Your task to perform on an android device: Open youtube app, Launch my Jazz music play list and play it in order
Image 0: 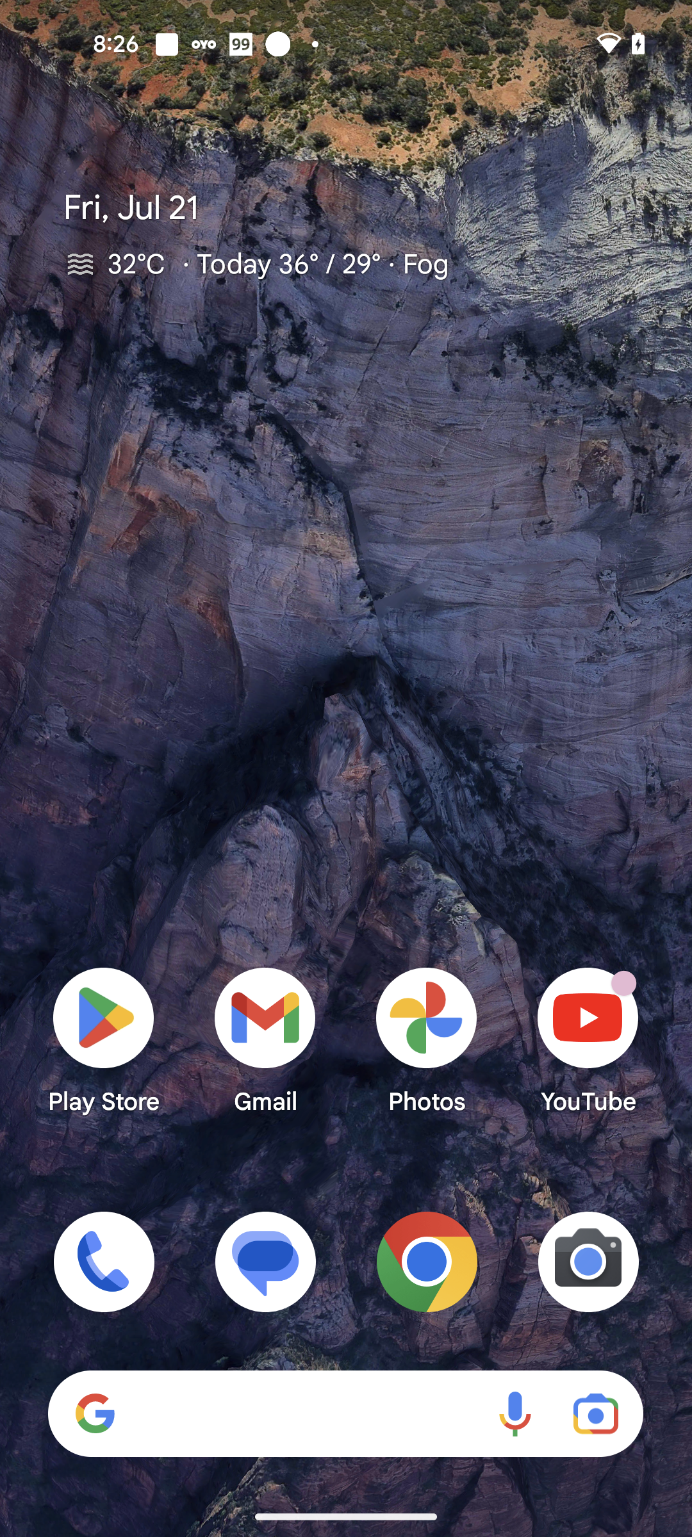
Open youtube app
Step 0: open app "YouTube"
Image 1: 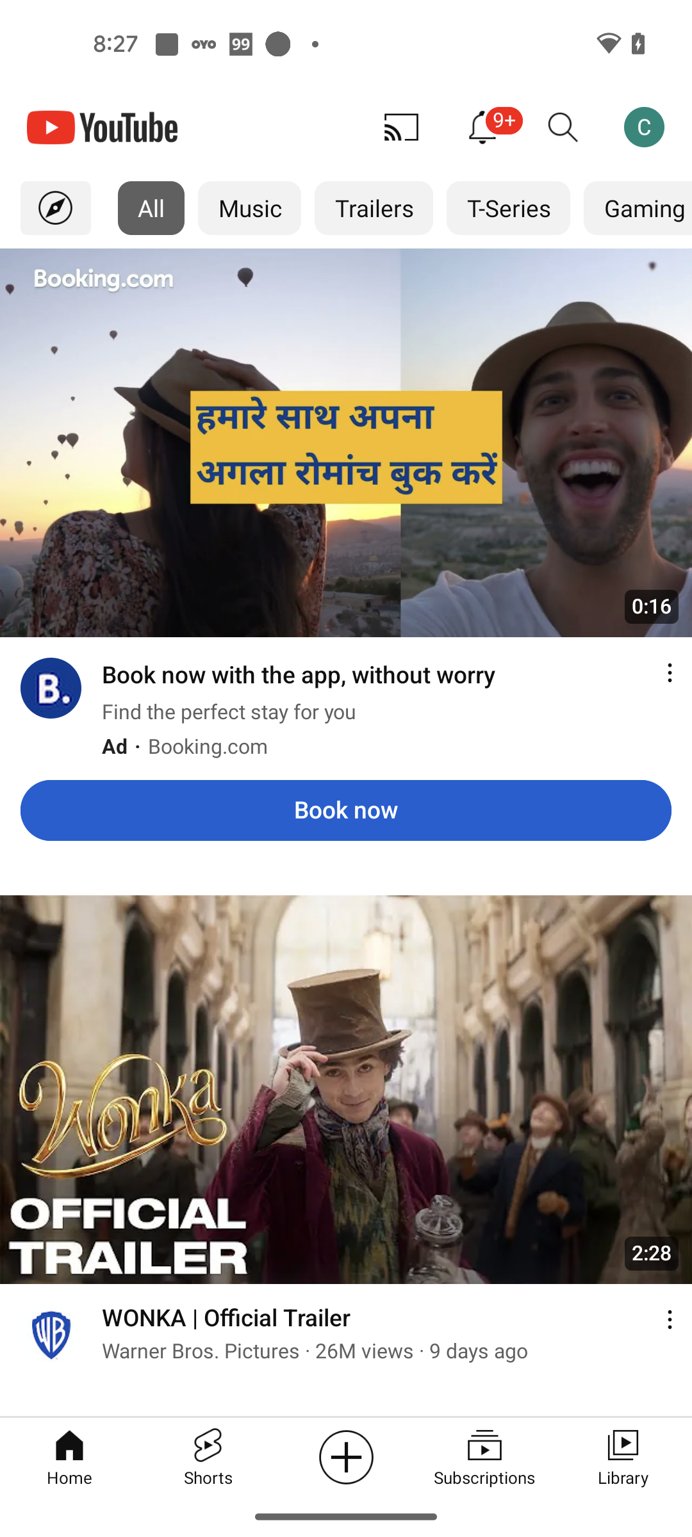
Go to the Library tab
Step 1: click (623, 1456)
Image 2: 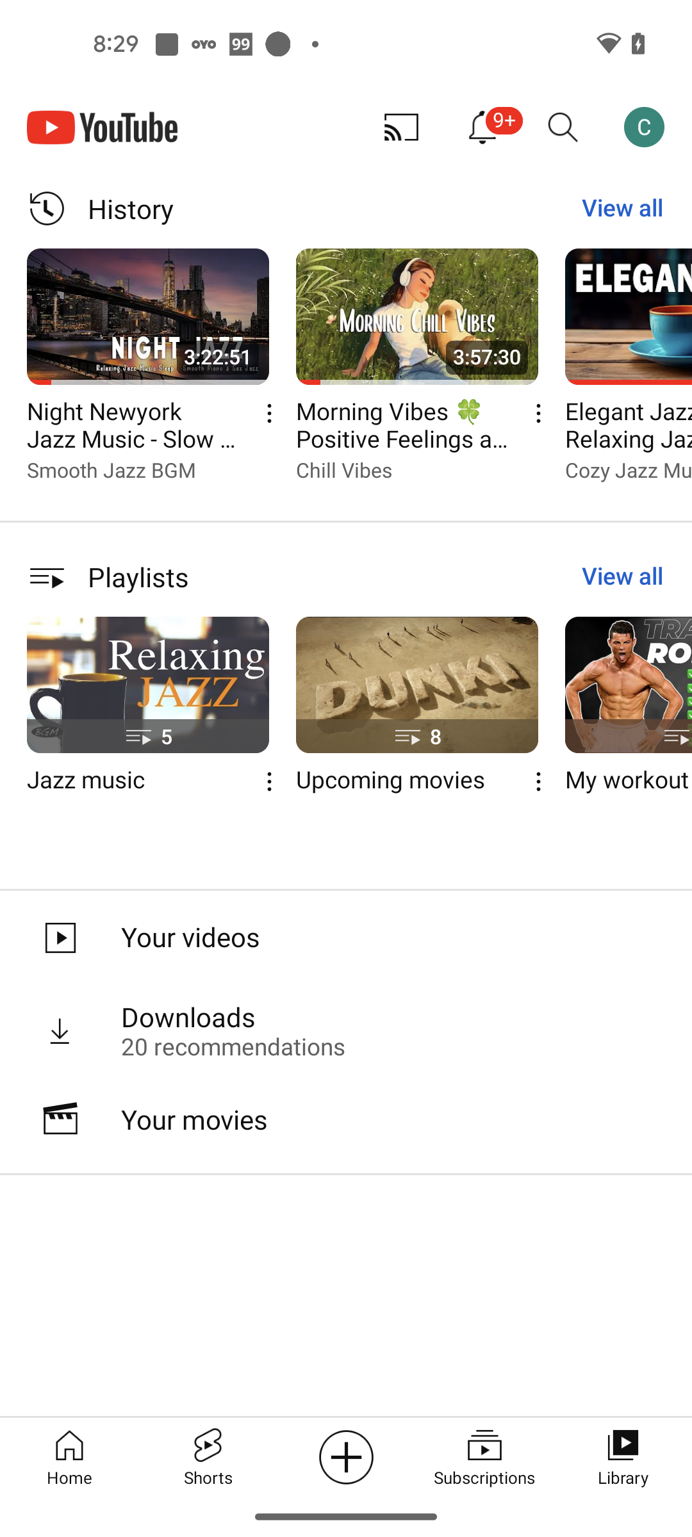
Open the Jazz music playlist
Step 2: click (128, 686)
Image 3: 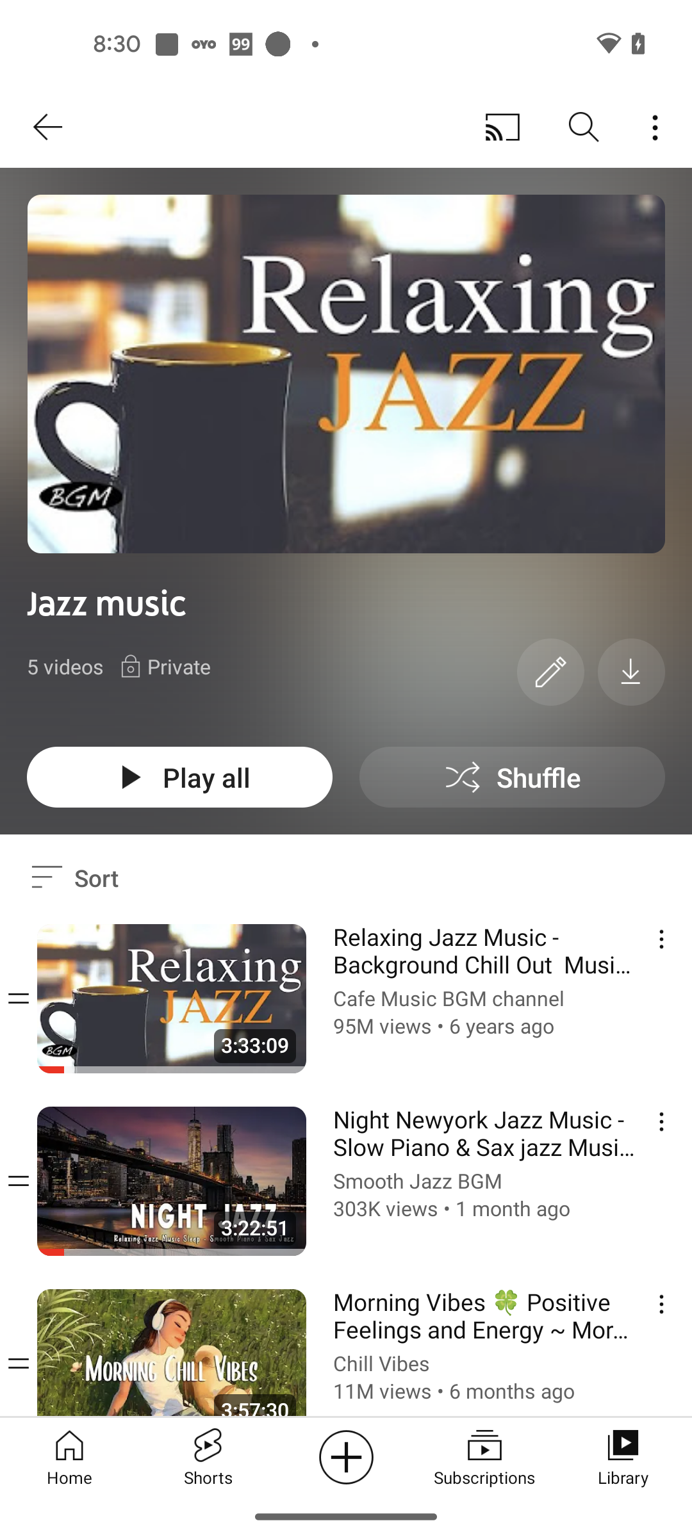
Click on the Play all button
Step 3: click (179, 777)
Image 4: 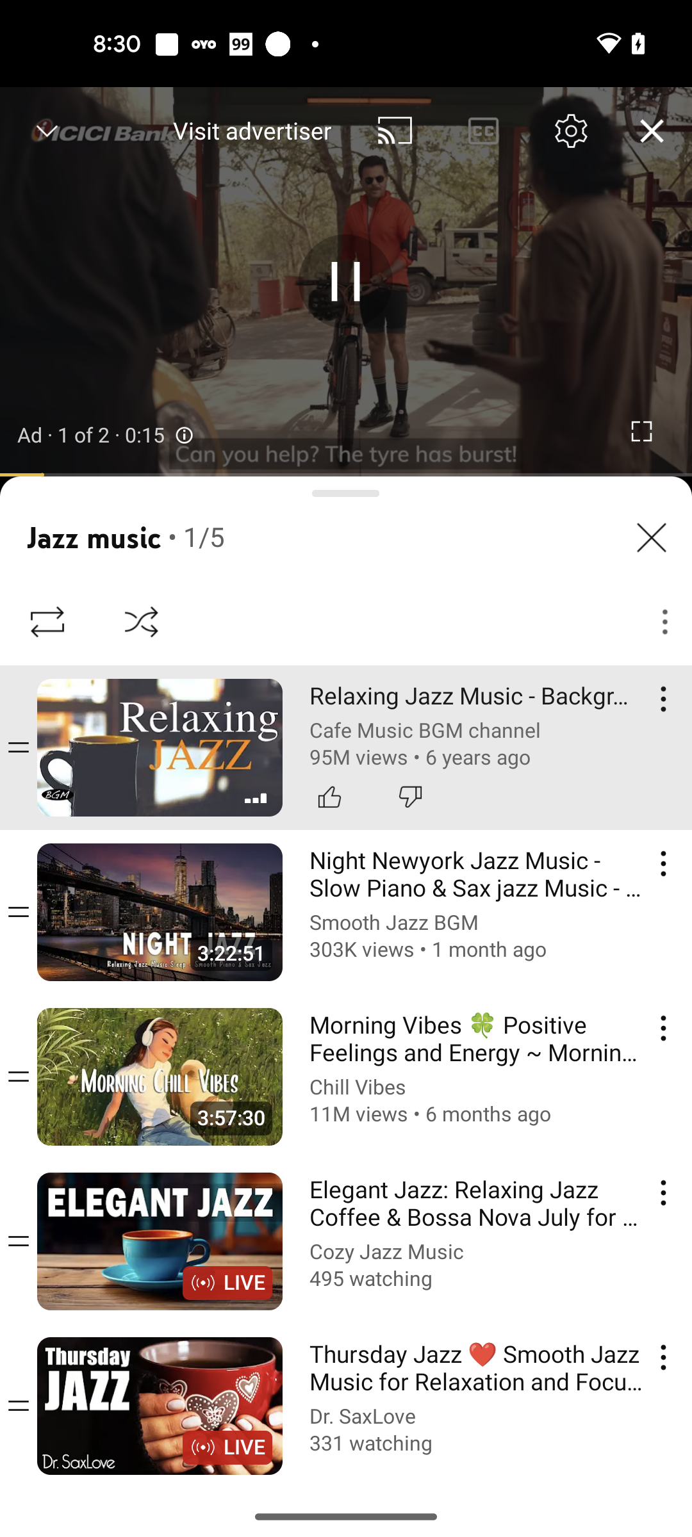
Click on the Play all button
Step 4: wait